Your task to perform on an android device: Add a  sized 10 FLARED Leggings to cart on H&M  app
Image 0: 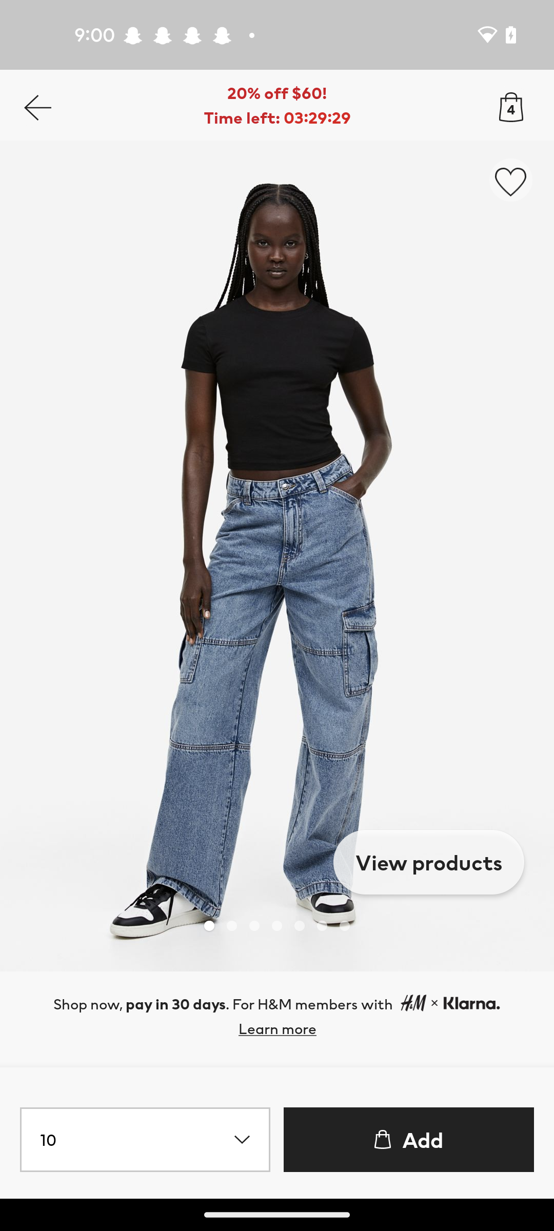
Go back to previous page 
Step 0: press back button
Image 1: 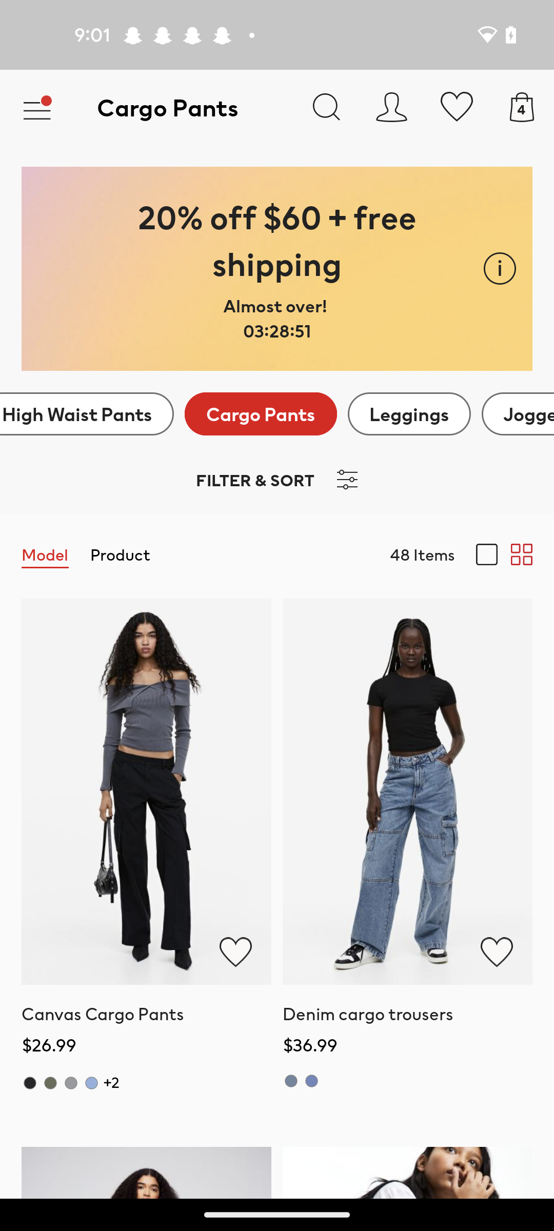
Click on the Leggings tab
Step 1: click (409, 414)
Image 2: 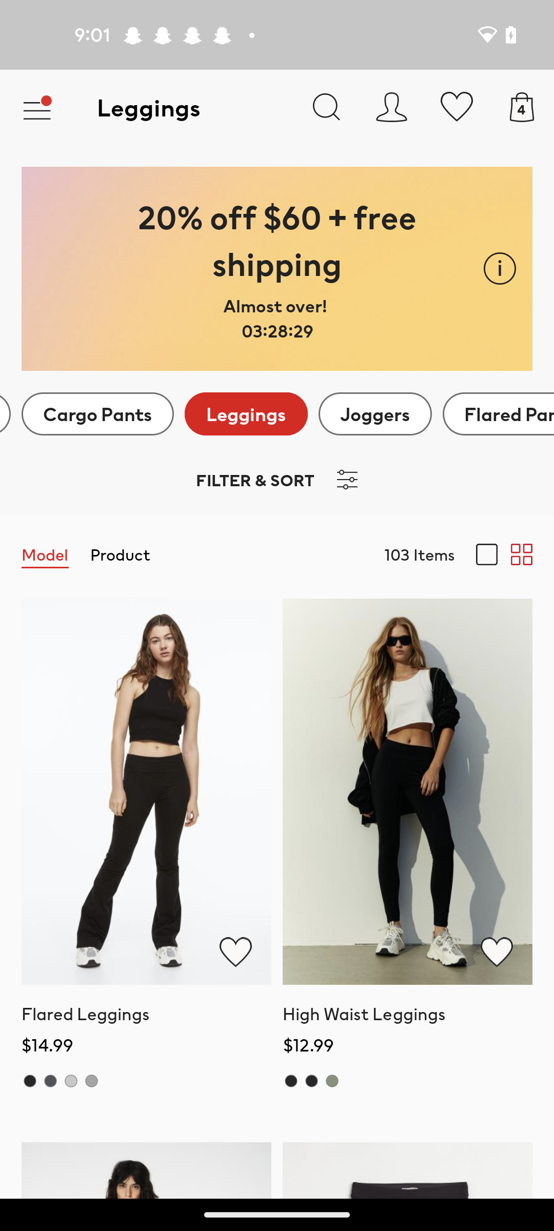
Click on the FLARED Leggings option 
Step 2: click (150, 791)
Image 3: 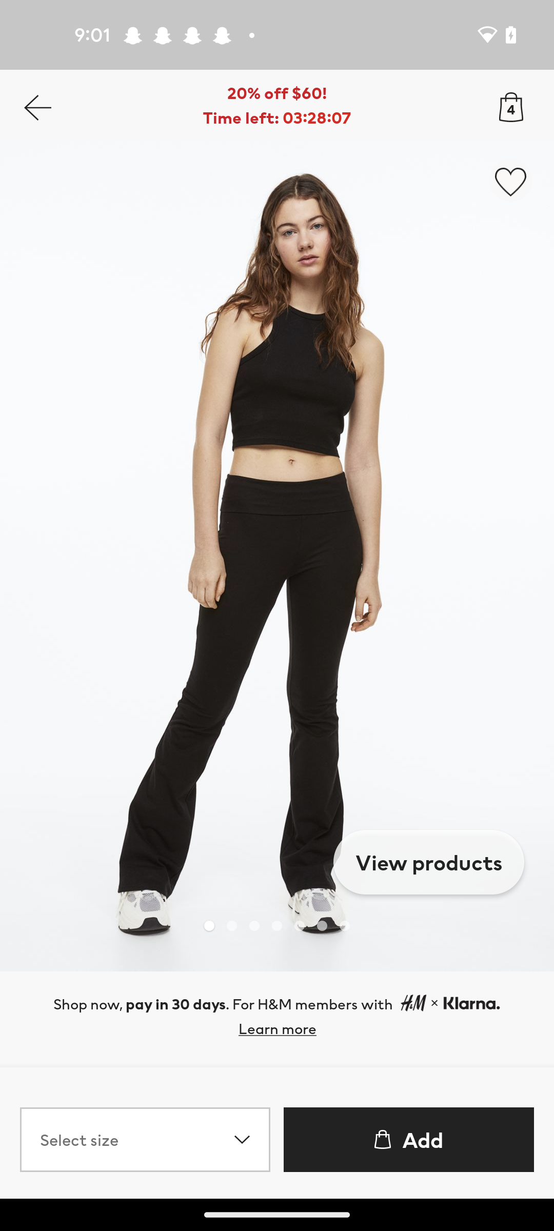
Click on the select size tab
Step 3: click (176, 1129)
Image 5: 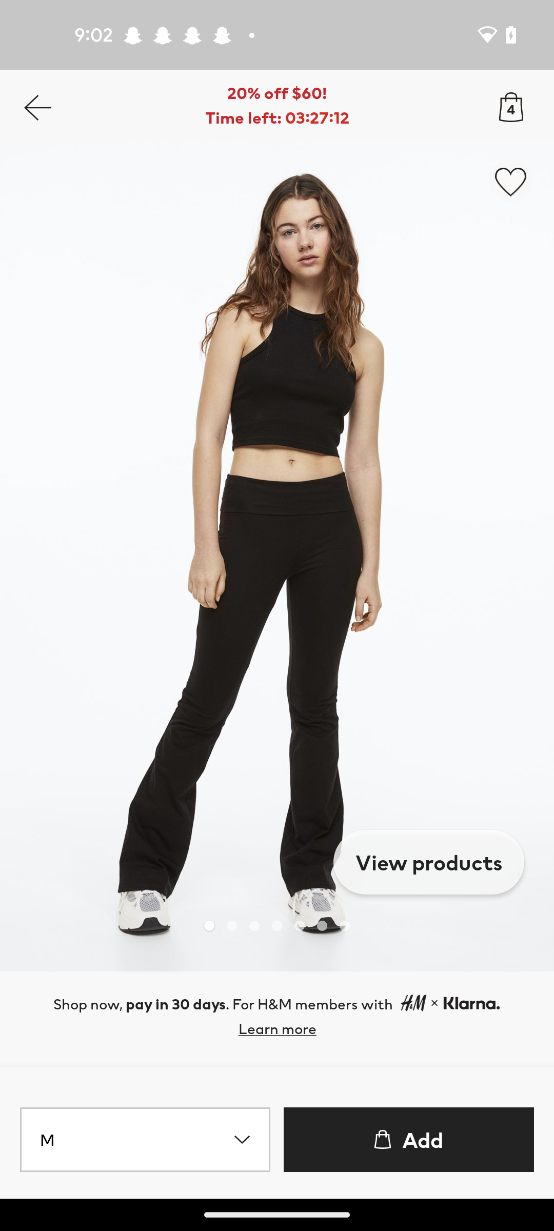
Click on the Add to cart tab 
Step 5: click (423, 1140)